Your task to perform on an android device: I hope to see additional shoe types from the same manufacturer that are similar. Use the Lazada app to compare the prices of numerous comparable Nike models.
Image 0: 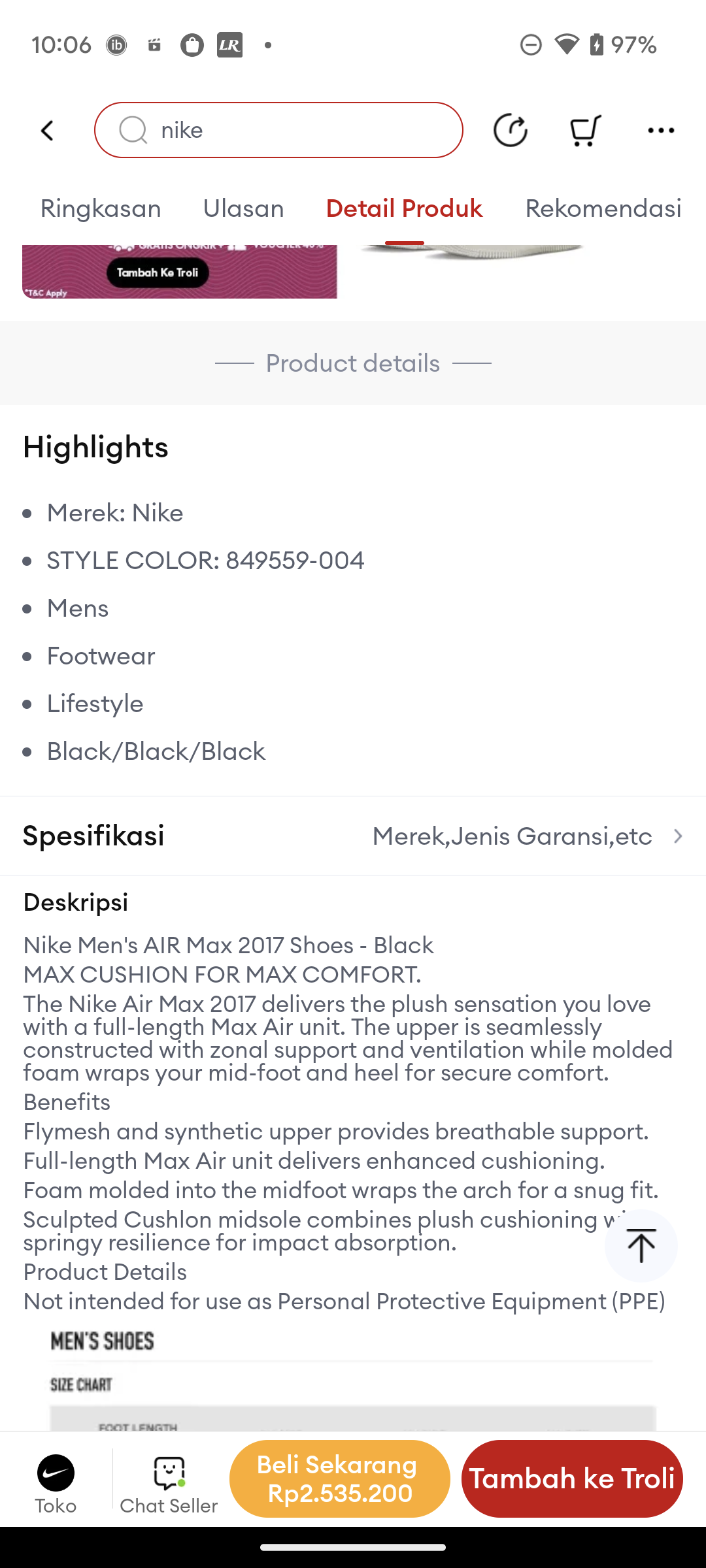
swipe down
Step 0: scroll up
Image 1: 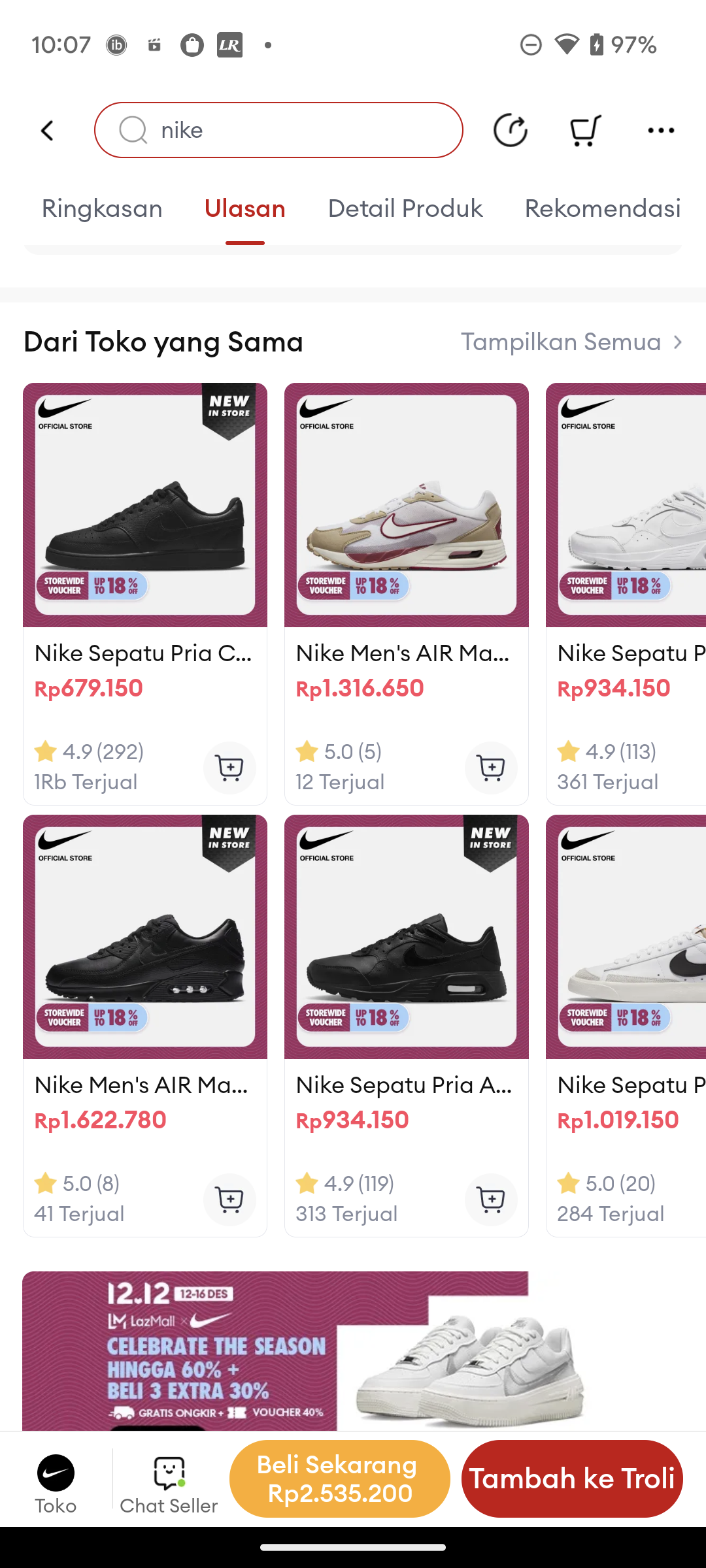
swipe left the shoes to compare price
Step 1: scroll right
Image 2: 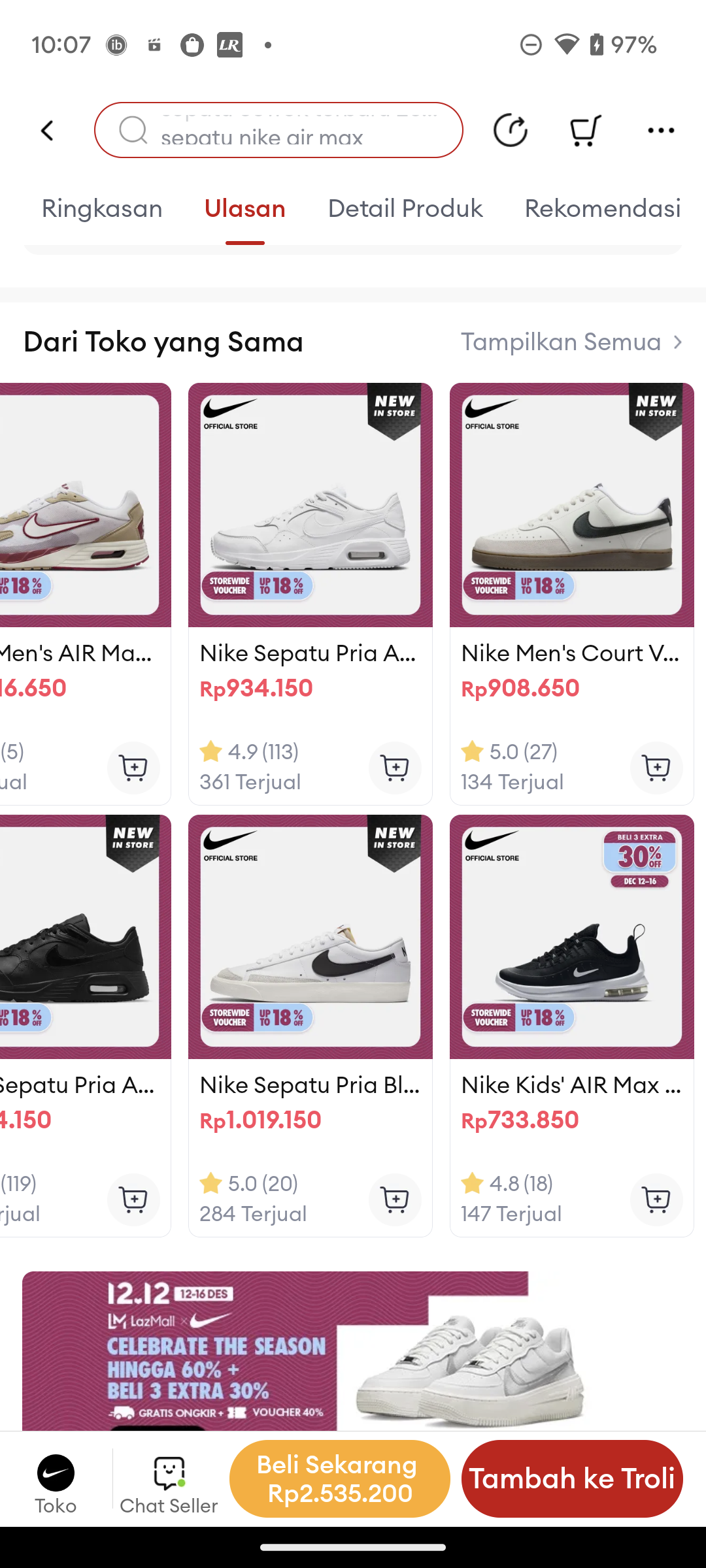
swipe left the shoes to compare price
Step 2: scroll right